Your task to perform on an android device: Use the Expedia app to see the details of flights from Sao Paulo's GRU International Airport to New York's JFK International Airport that depart before five o'clock in the morning.
Image 0: 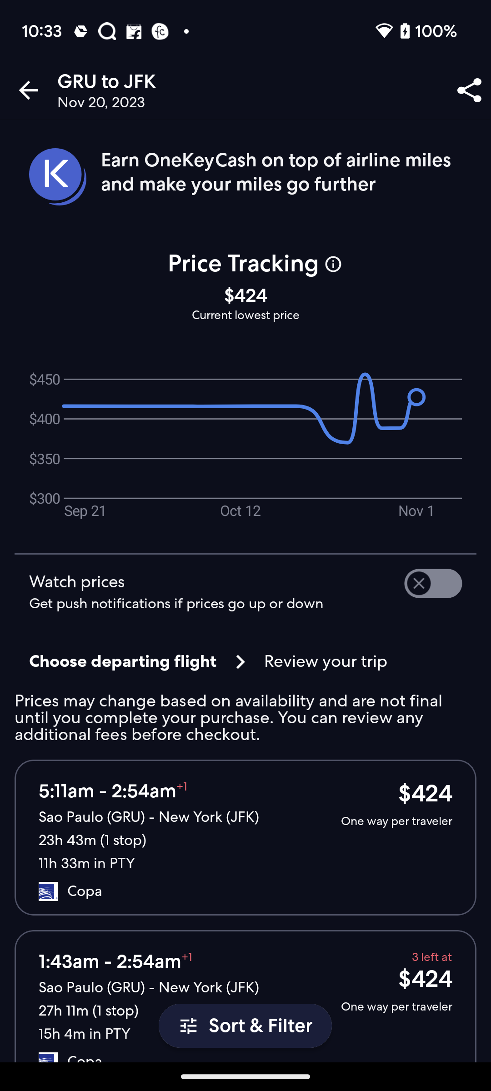
Click on the Sort & Filter at the bottom of the screen
Step 0: click (261, 1026)
Image 1: 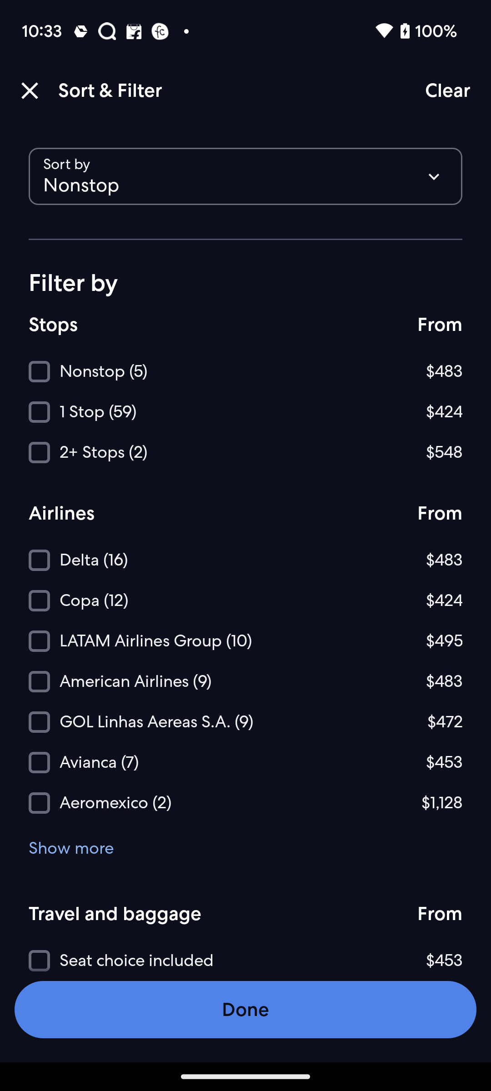
swipe up for departure time
Step 1: scroll down
Image 2: 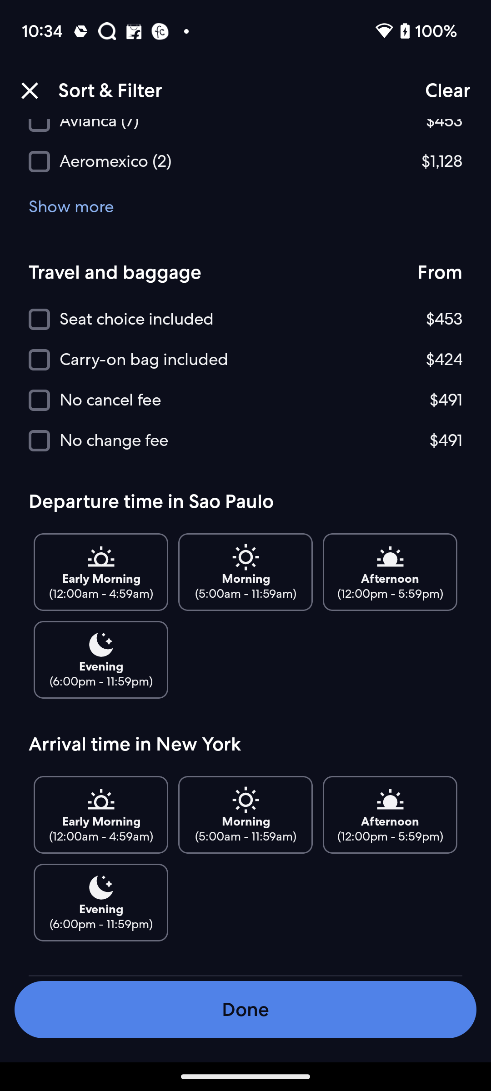
Select Departure time Early Morning
Step 2: click (105, 569)
Image 3: 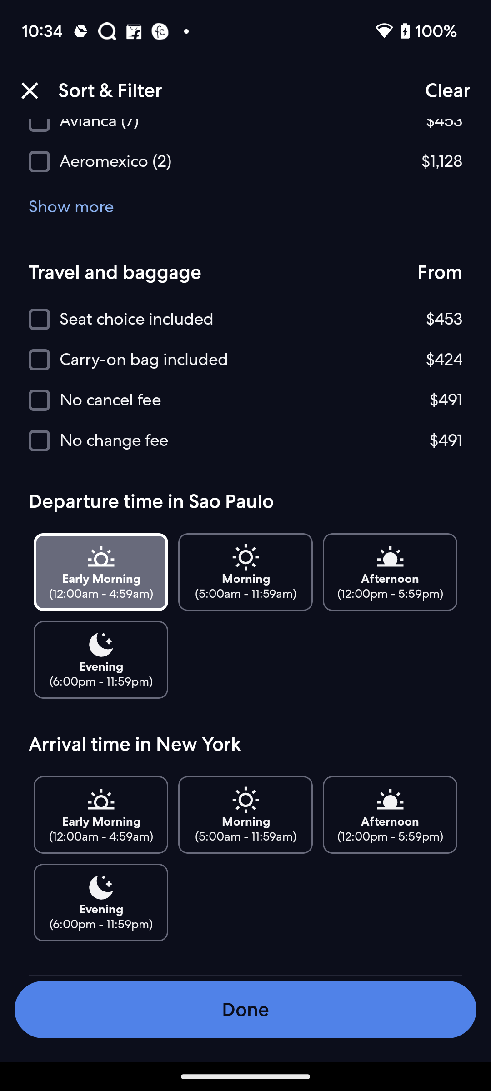
Click on Done at the bottom of the screen
Step 3: click (245, 1010)
Image 4: 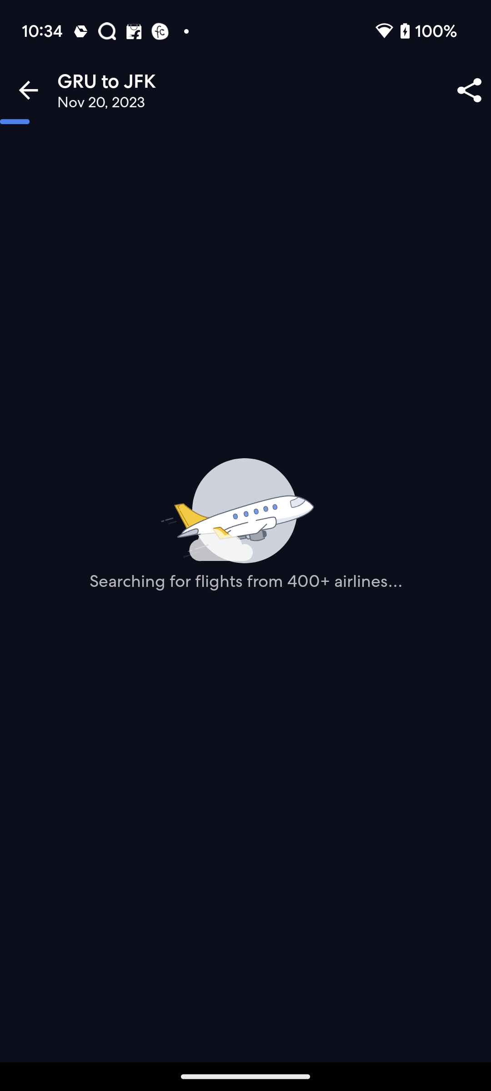
Click on Done at the bottom of the screen
Step 4: wait